Your task to perform on an android device: To keep all pertinent files in one place, I should move a YMCA Org..pdf file to the YMCA 2023 folder on Google Drive.
Image 0: 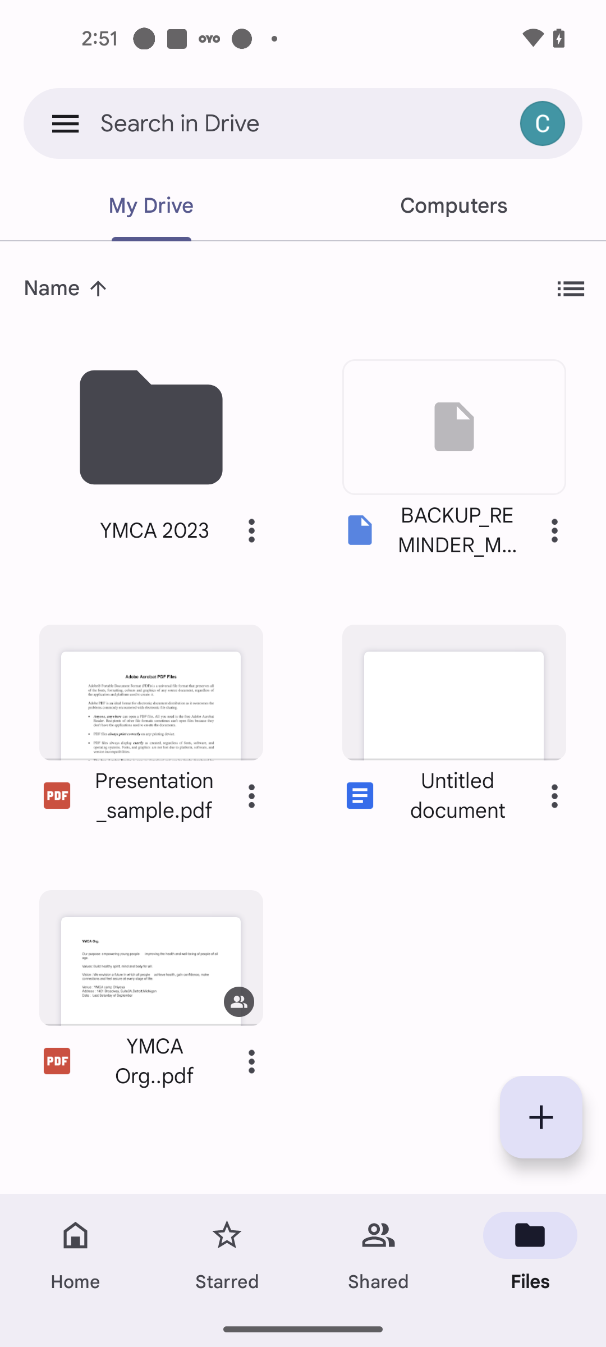
Click on the Three dots icon of the YMCA Org..pdf file
Step 0: click (251, 1061)
Image 1: 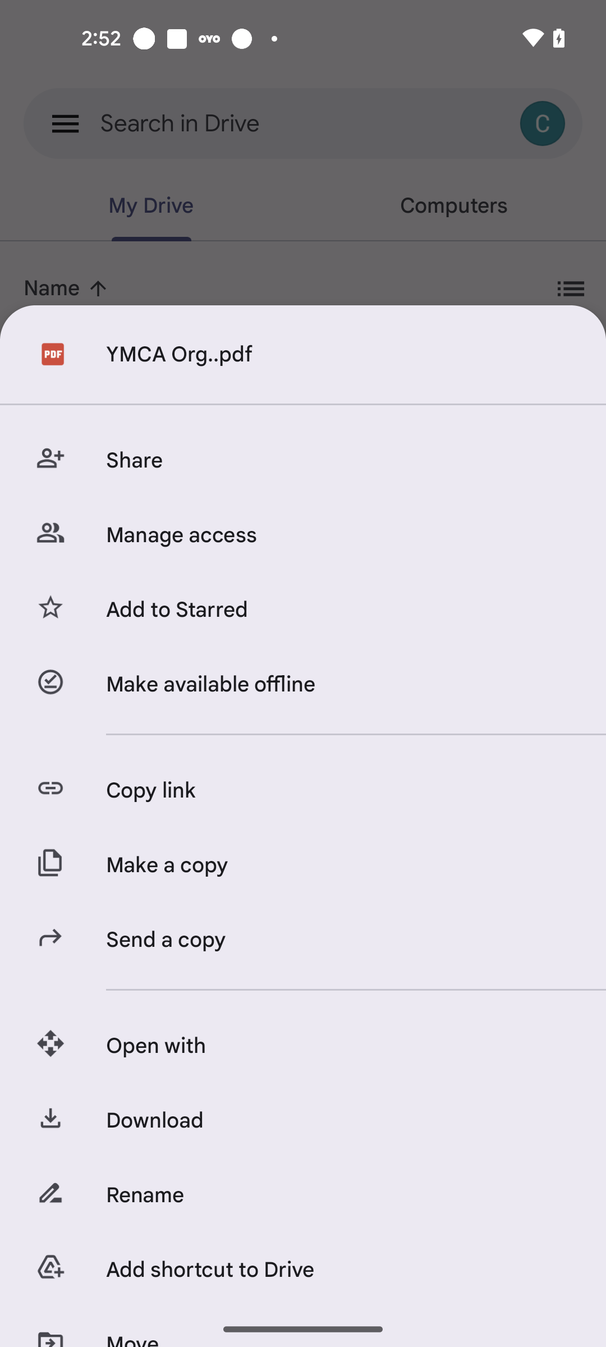
Swipe up
Step 1: scroll down
Image 2: 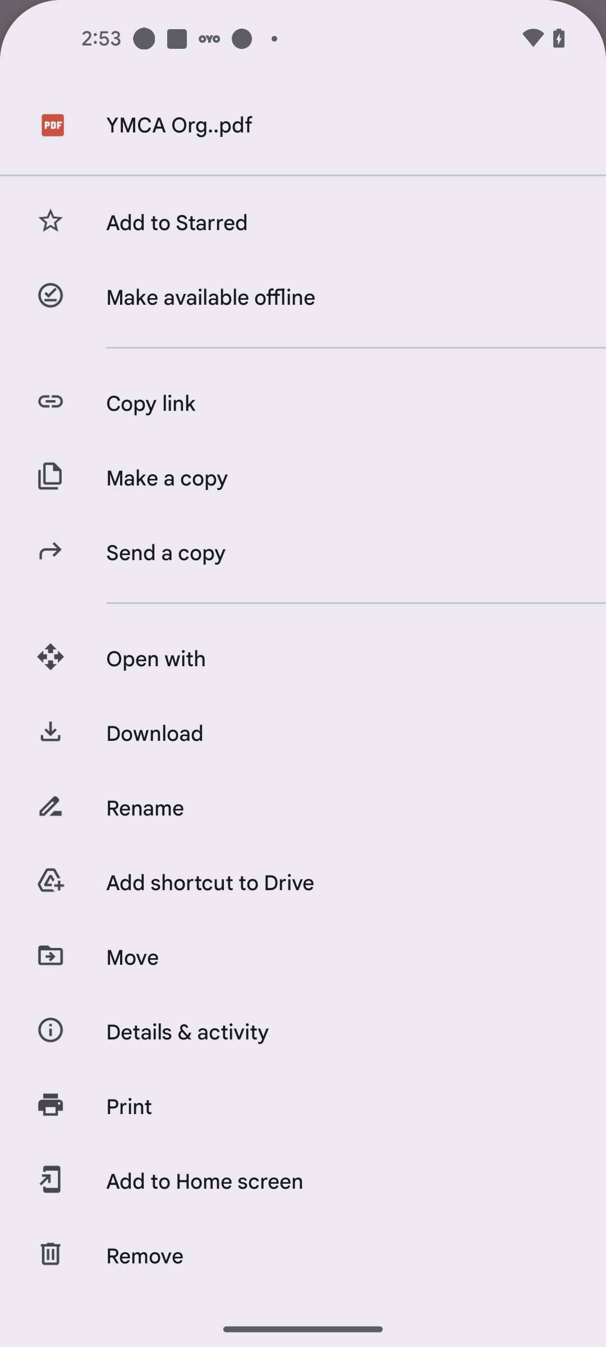
Click on the Move option
Step 2: click (338, 957)
Image 3: 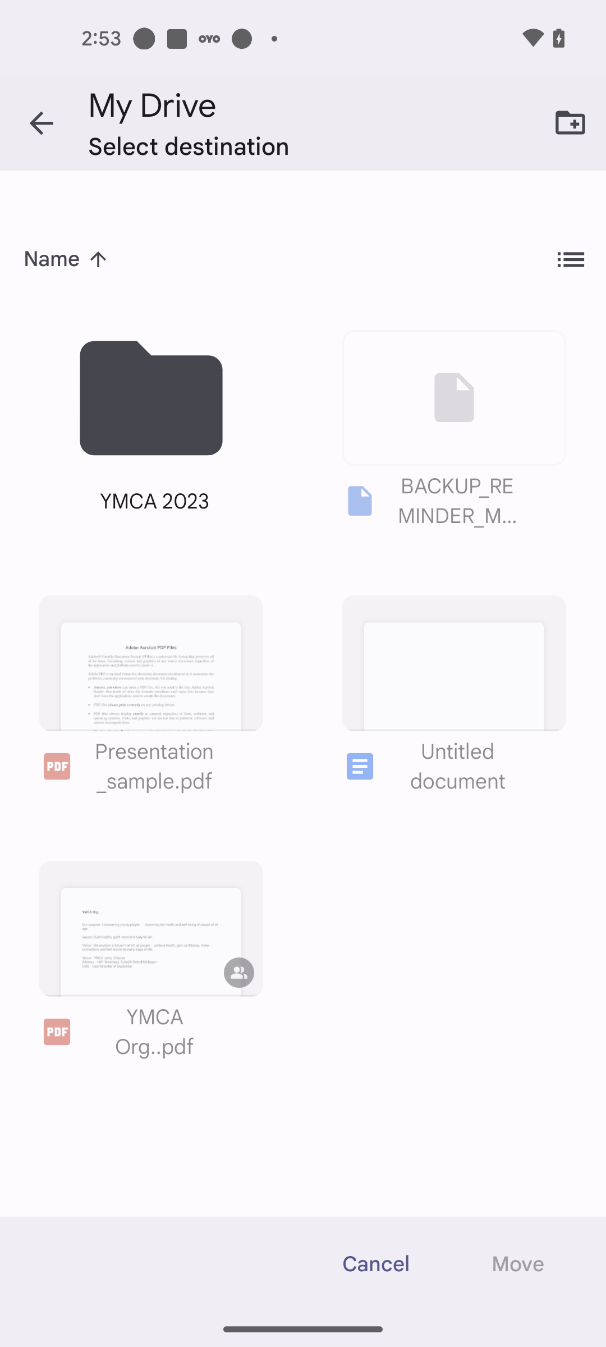
Select the YMCA 2023 folder
Step 3: click (164, 413)
Image 4: 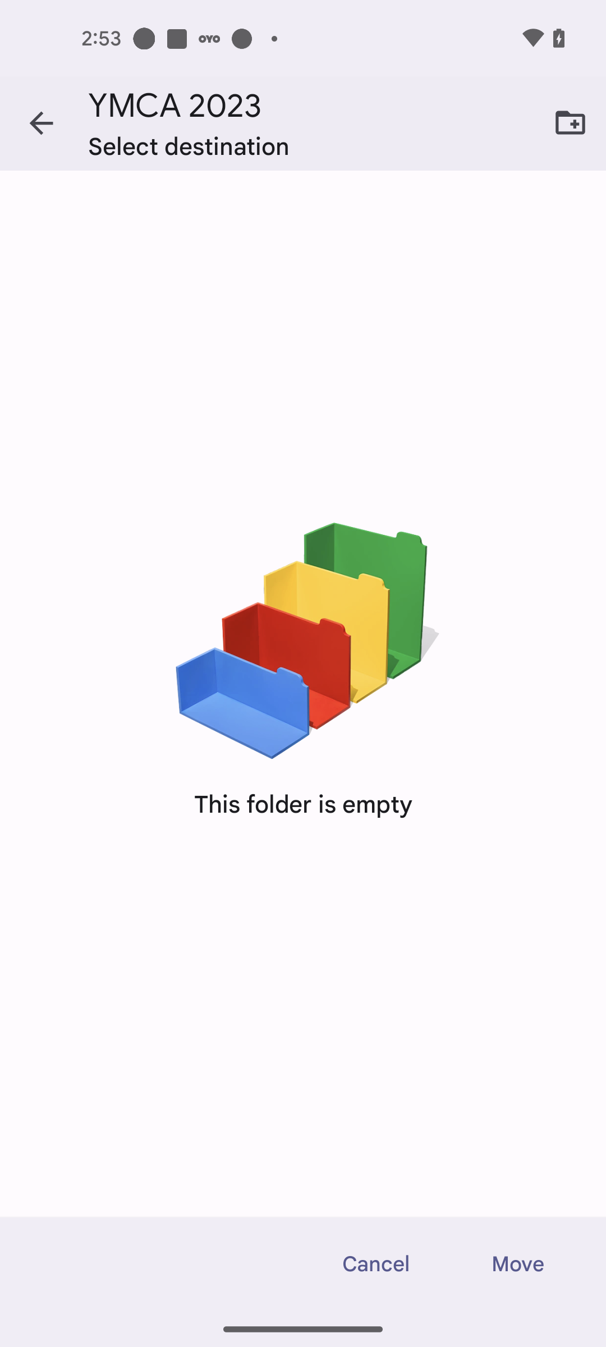
Click on the Move option at the bottom right corner of the screen
Step 4: click (517, 1264)